Your task to perform on an android device: Create a new Untitled document in the Docs app to add the data later in the document.
Image 0: 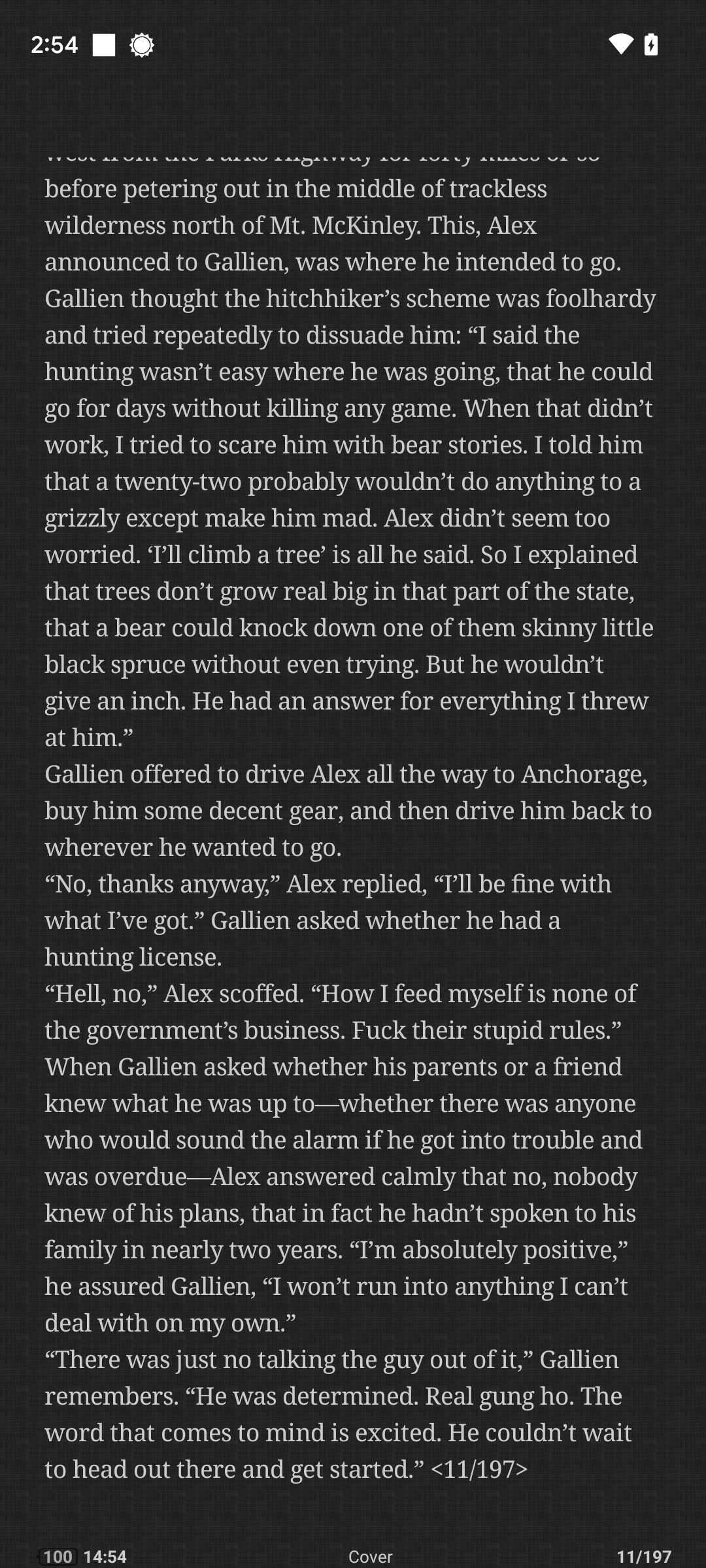
Open the Docs app.
Step 0: open app "Docs"
Image 1: 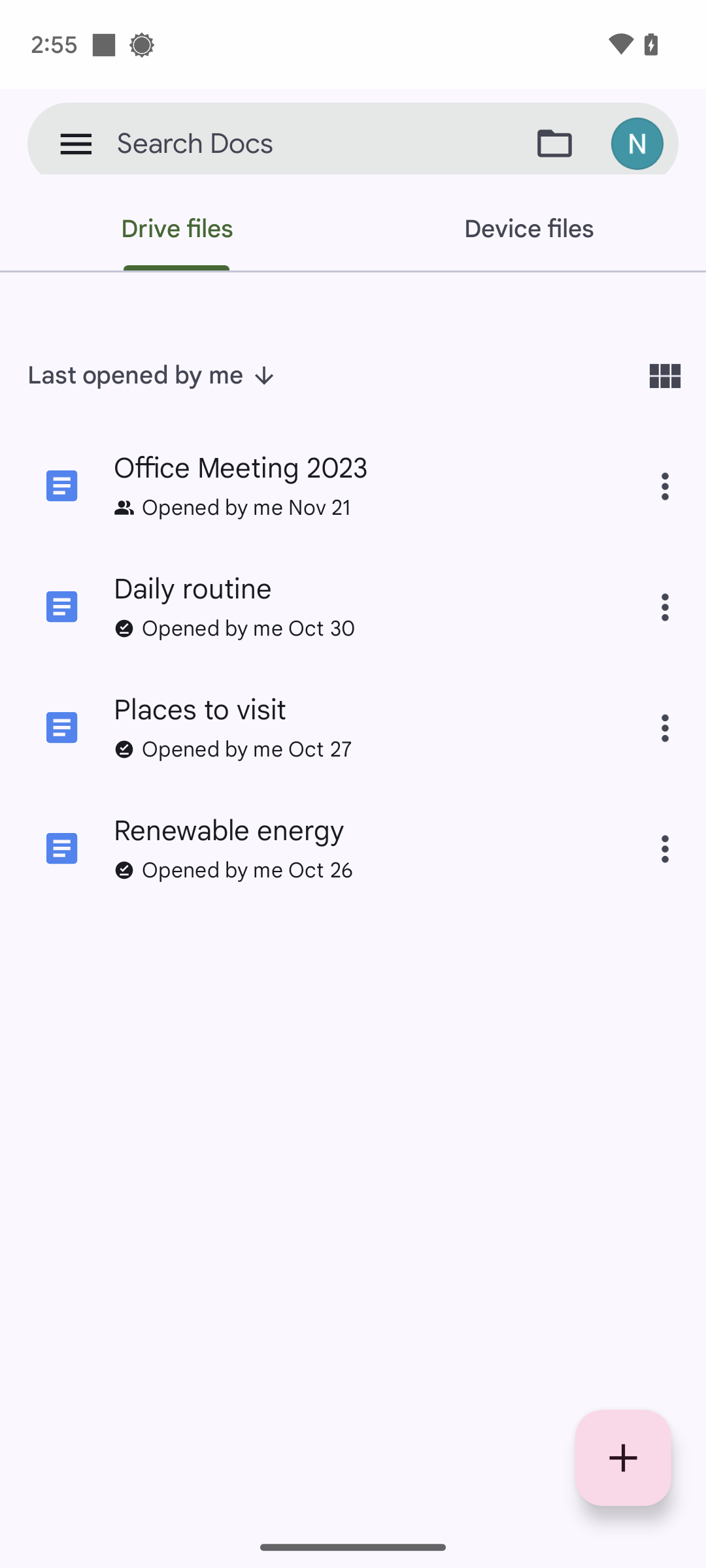
Click on the + icon at the bottom right of the screen.
Step 1: click (623, 1458)
Image 2: 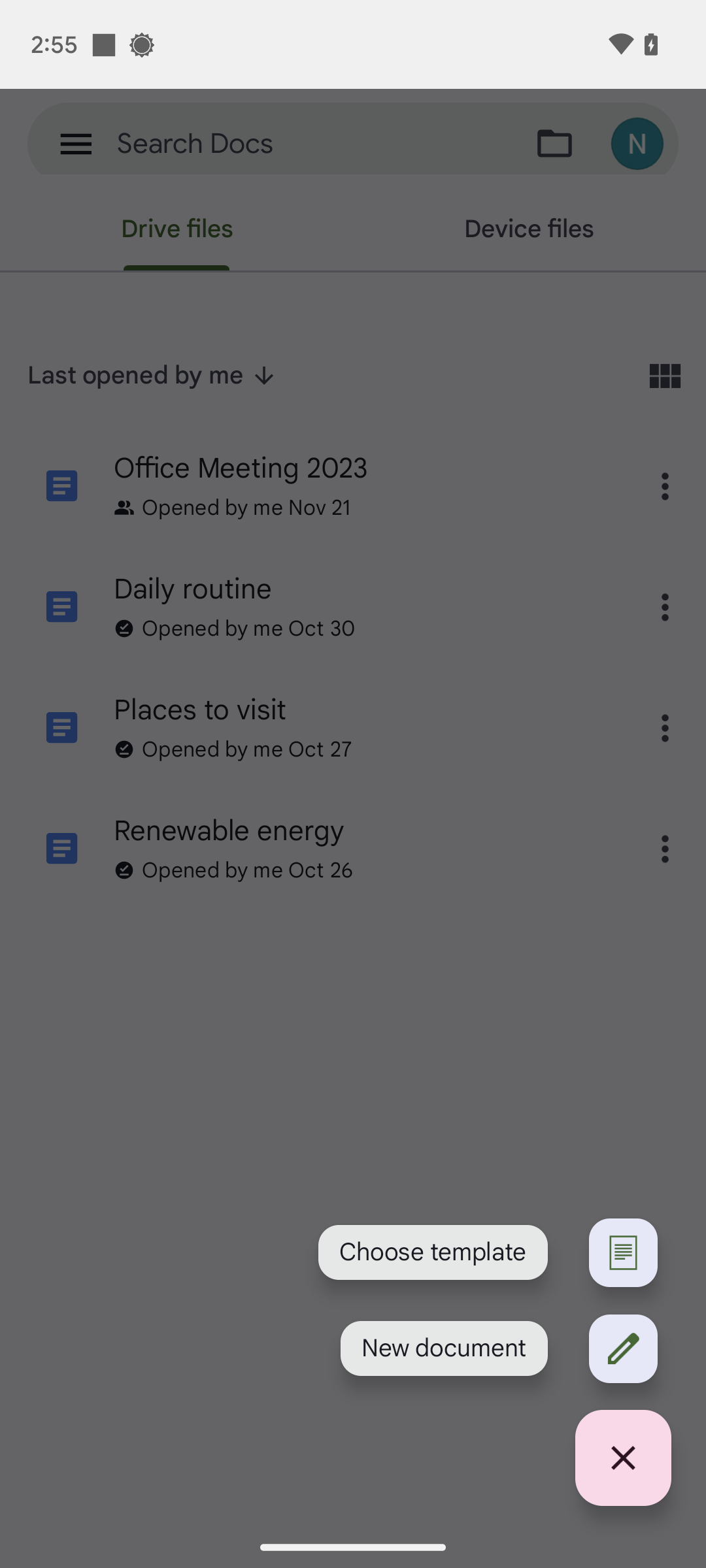
Click on New document.
Step 2: click (444, 1348)
Image 3: 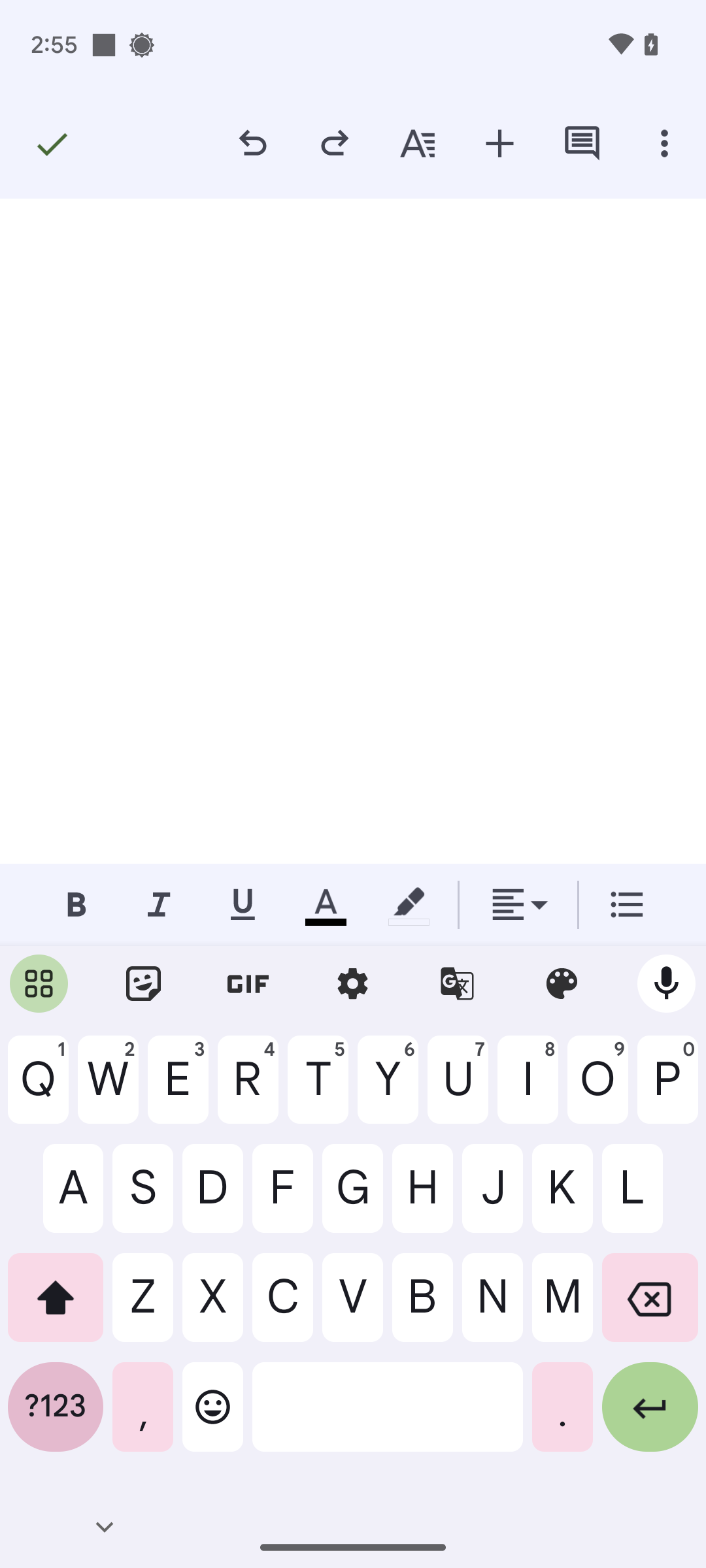
Click on the tick icon at the top left of the screen.
Step 3: click (48, 143)